Your task to perform on an android device: I would want to choose the size 9 shoe since I like it.
Image 1: 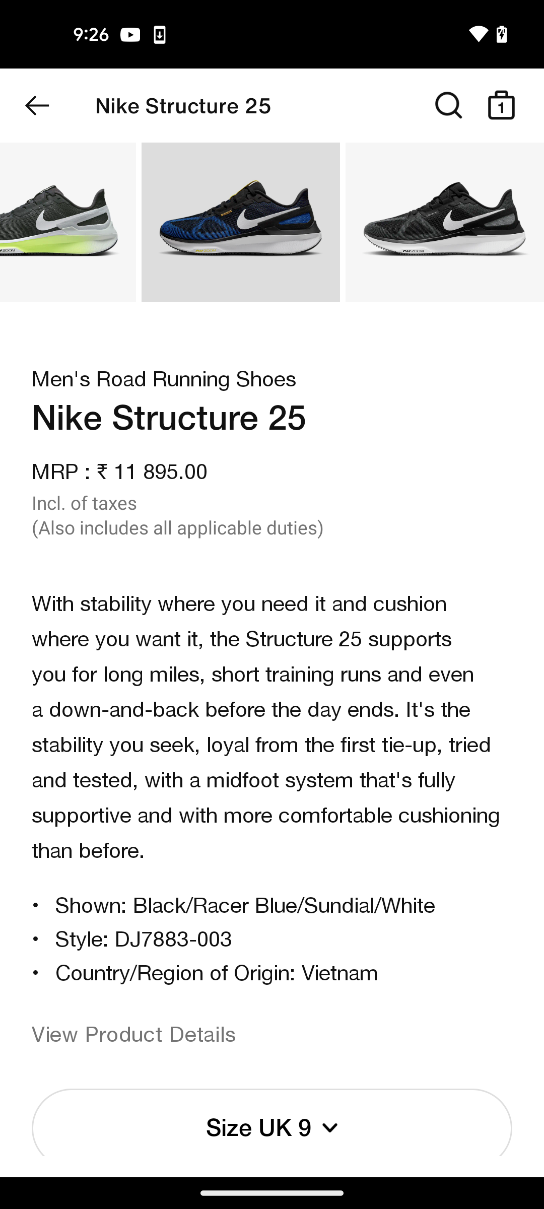
scroll down
Step 1: scroll down
Image 2: 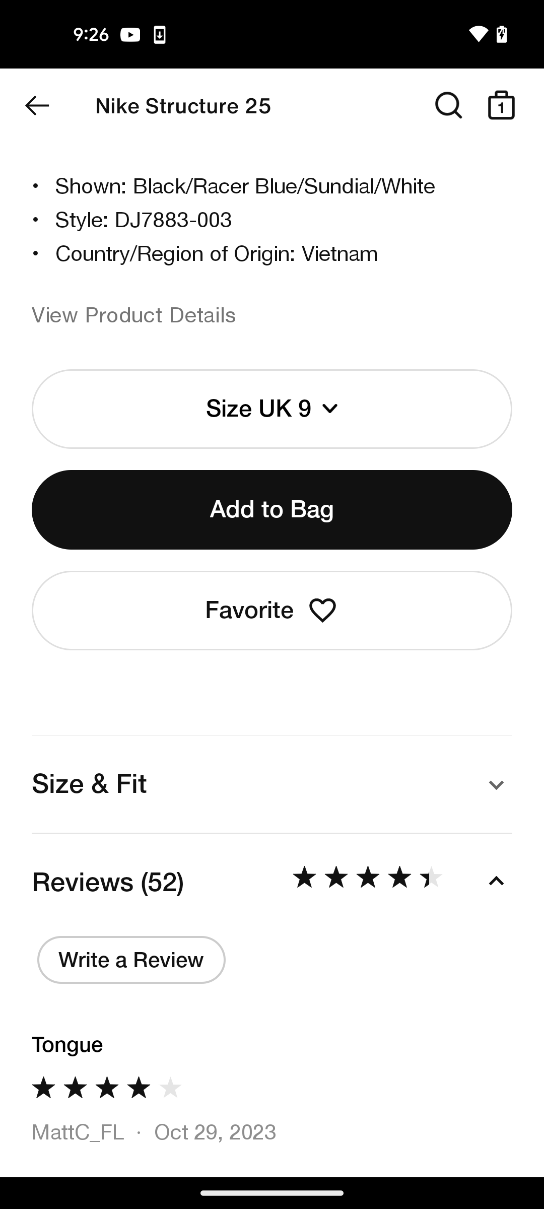
click on the size button
Step 2: click (272, 409)
Image 3: 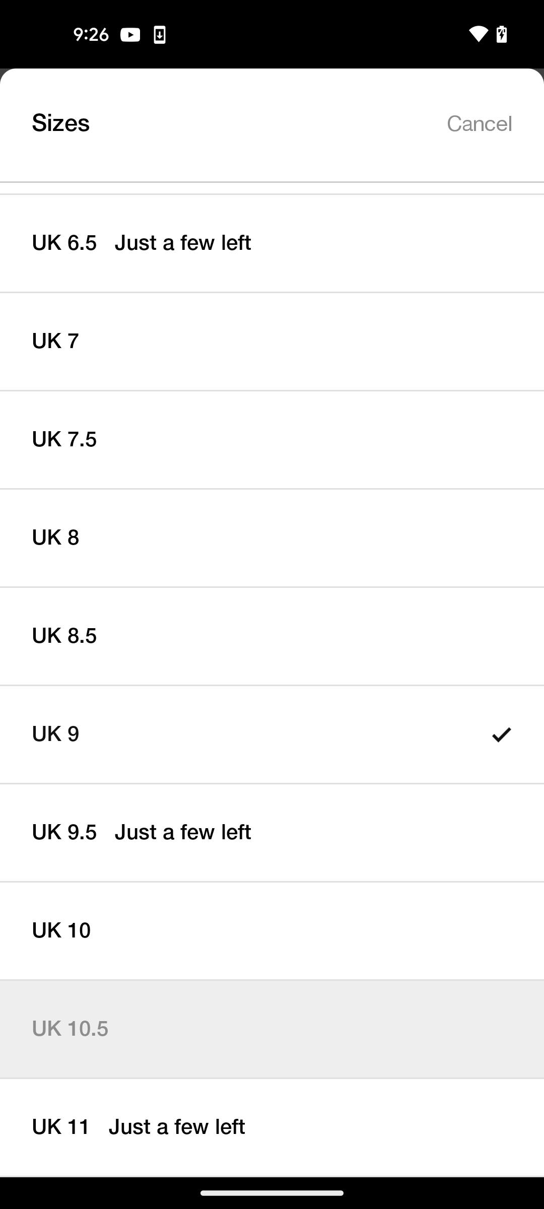
select the size UK 9
Step 3: click (249, 734)